Your task to perform on an android device: I have recently recorded my favorite music artist Tito Peunte's famous song "Oye Como Va" into my voice, so add the title "Oye Como Va" for me to my recorded audio.
Image 0: 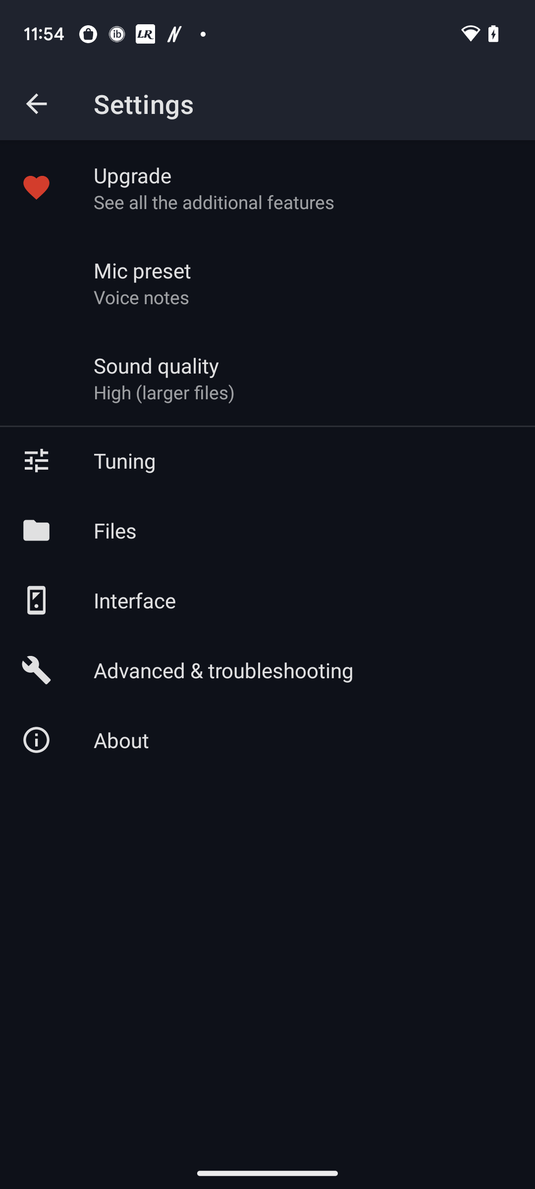
Go back to the previous page.
Step 0: press back button
Image 1: 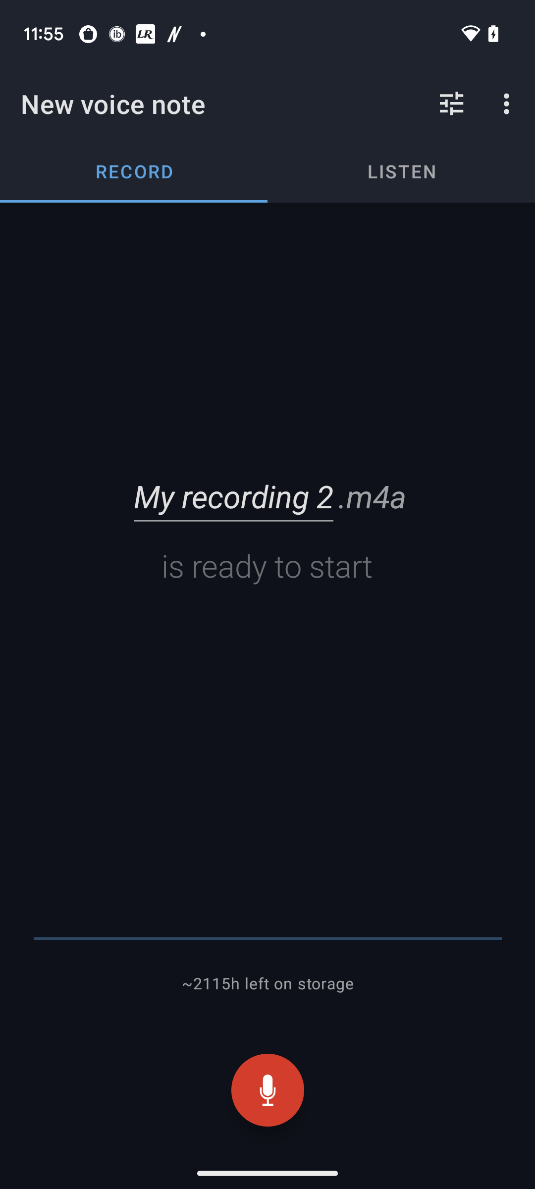
Click on the tab "Listen".
Step 1: click (401, 171)
Image 2: 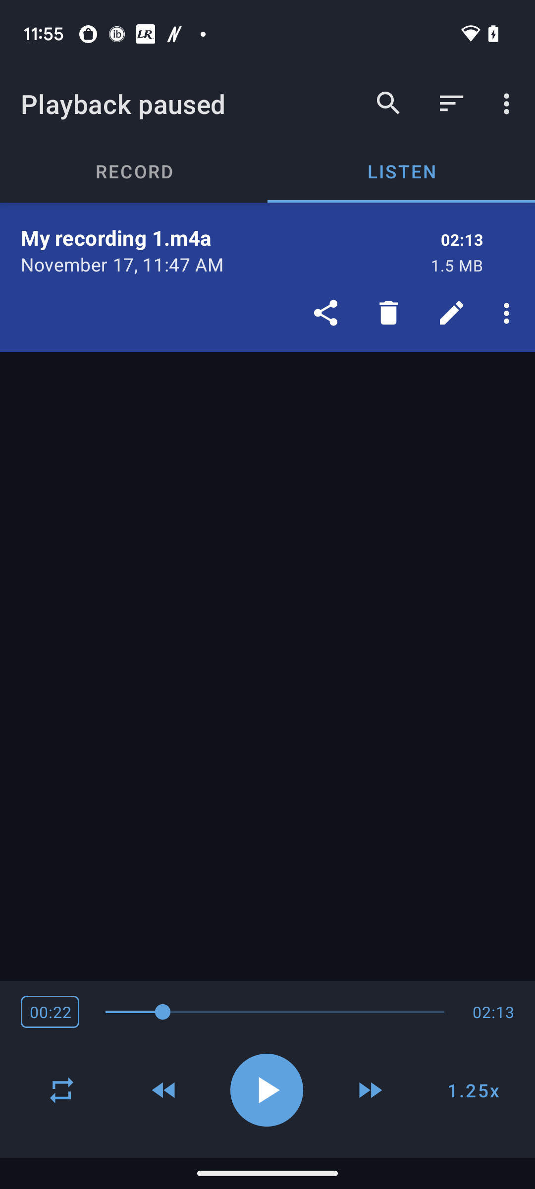
Click on the edit icon in the recording displayed on the screen.
Step 2: click (451, 313)
Image 3: 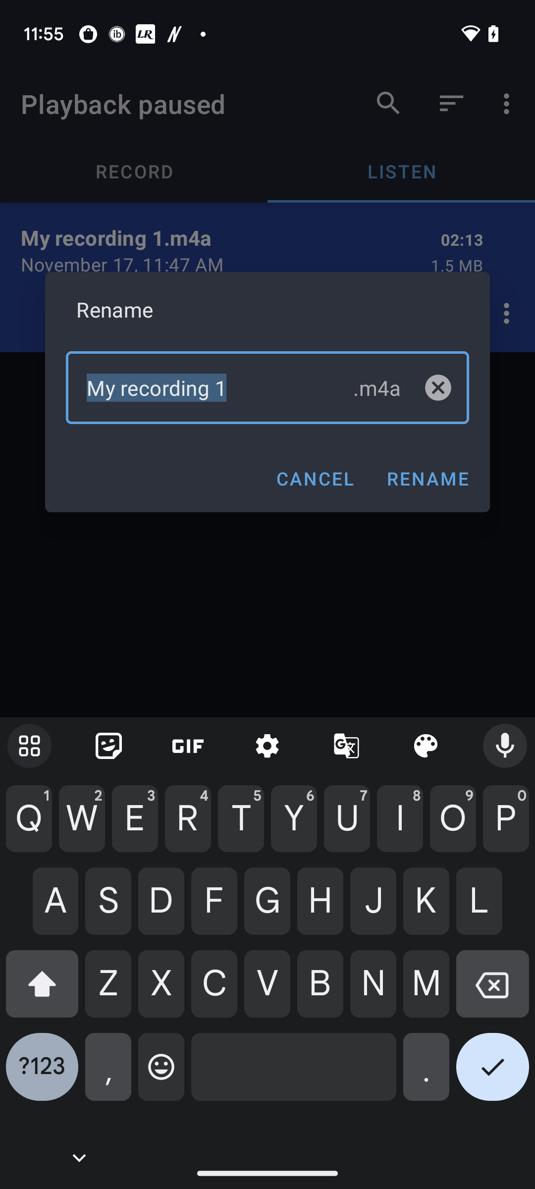
Type "Oye Como Va" in the box.
Step 3: type "Oye Como Va"